Your task to perform on an android device: Open the Quip app and go to the My water bottles documents then edit the document by adding a Aquafine water bottle and bisleri water bottle  .
Image 0: 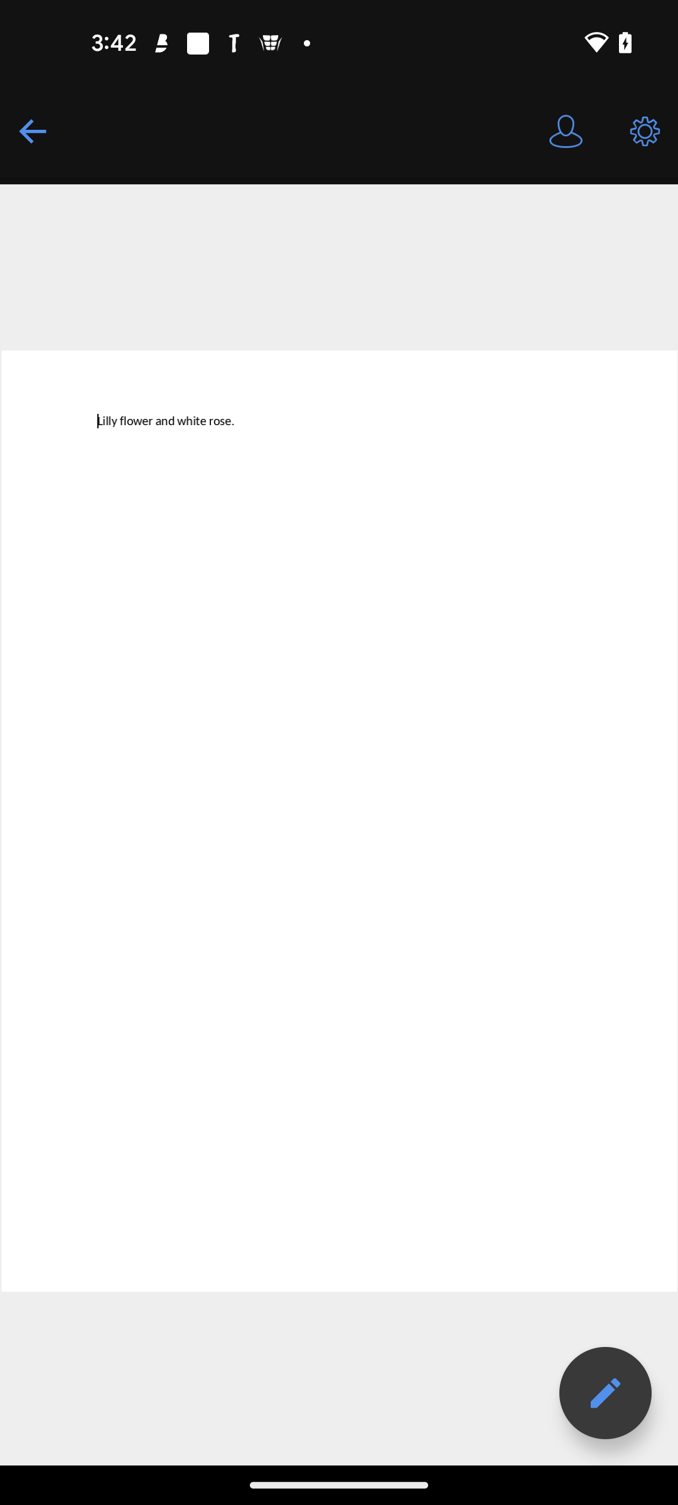
open Quip app
Step 0: open app "Quip"
Image 1: 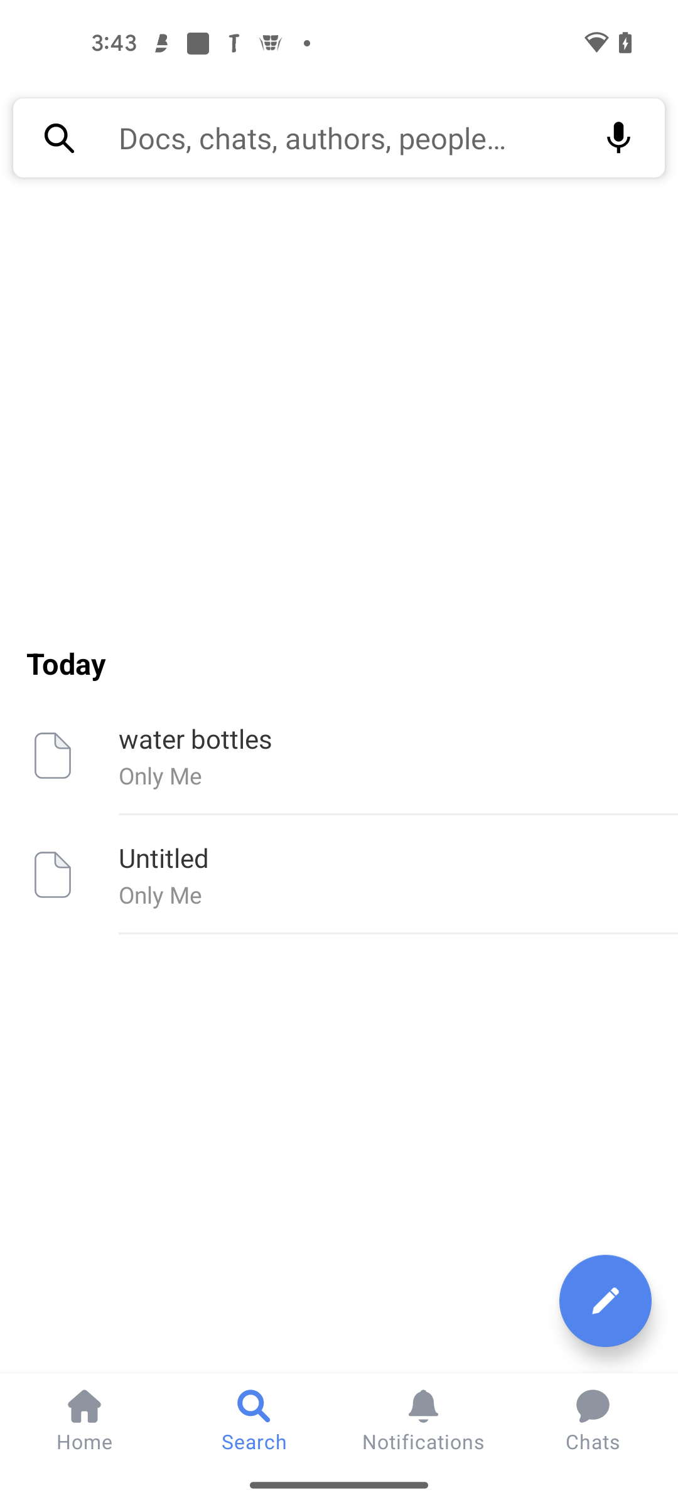
Click on the water bottles folder of the screen 
Step 1: click (398, 738)
Image 2: 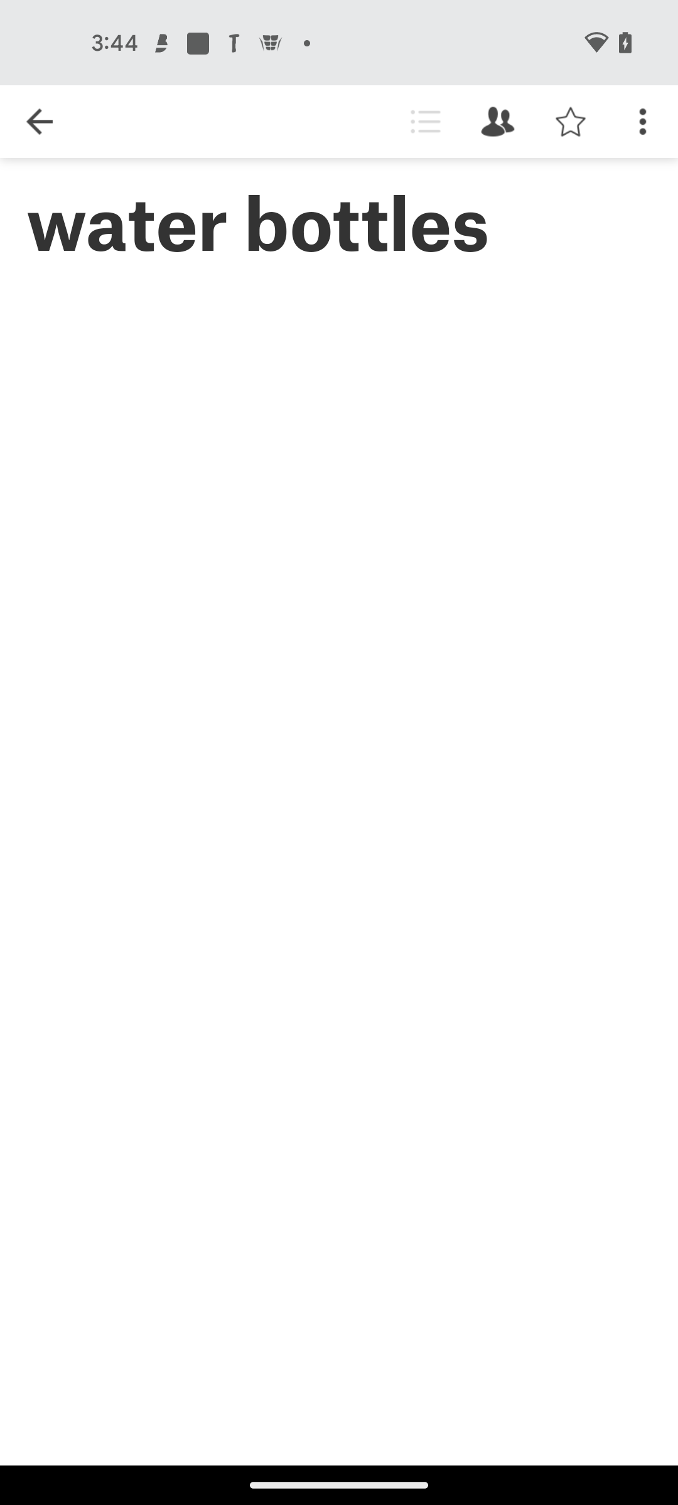
Click on the text bar
Step 2: click (340, 776)
Image 3: 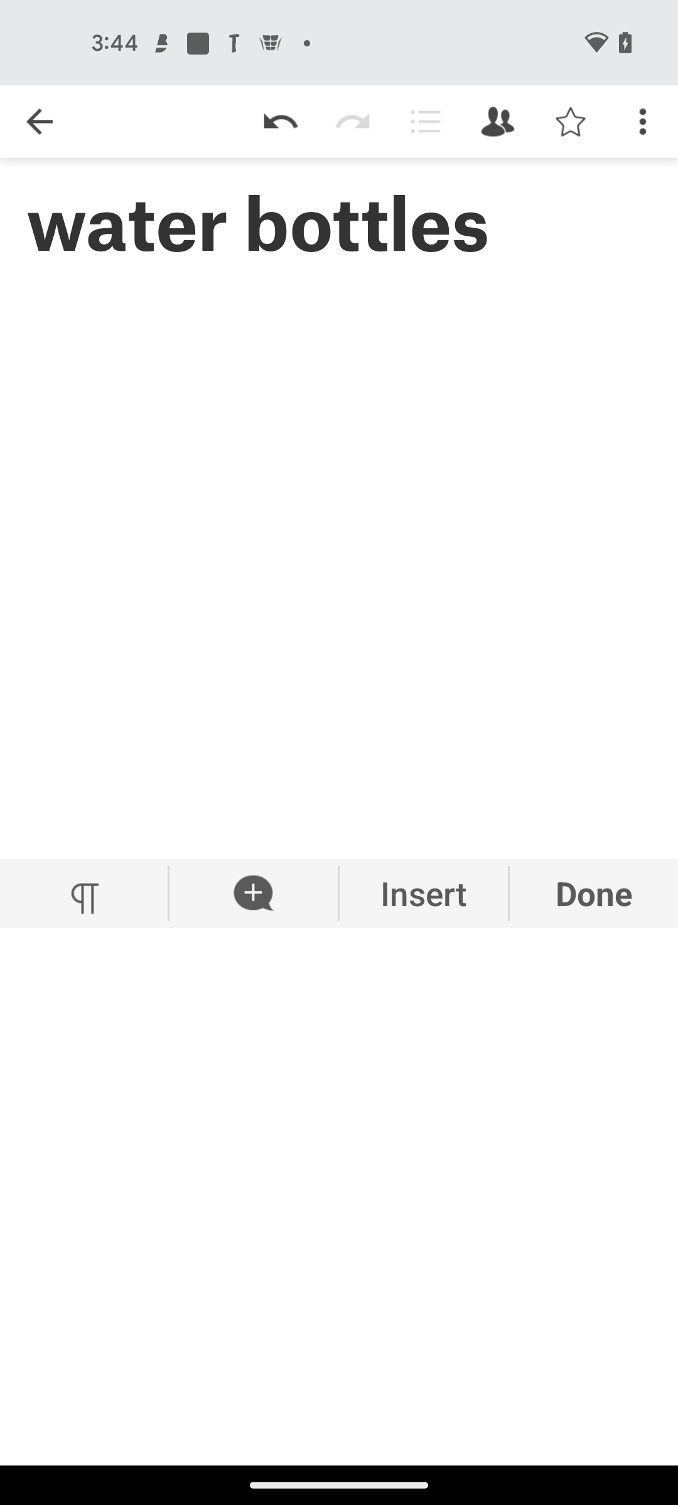
Click on the text bar
Step 3: wait
Image 4: 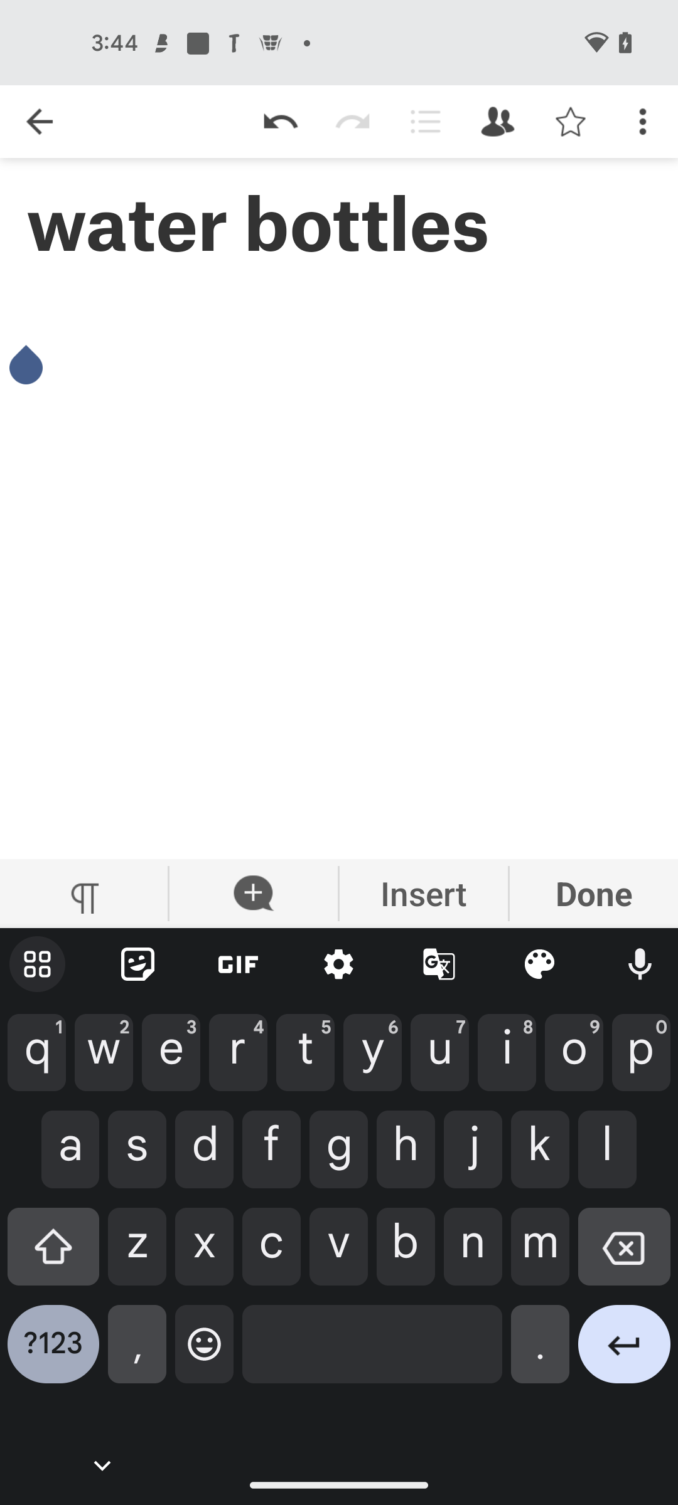
Enter text as Aquafine water bottle and bisleri
Step 4: type " Aquafine water bottle and bisleri"
Image 5: 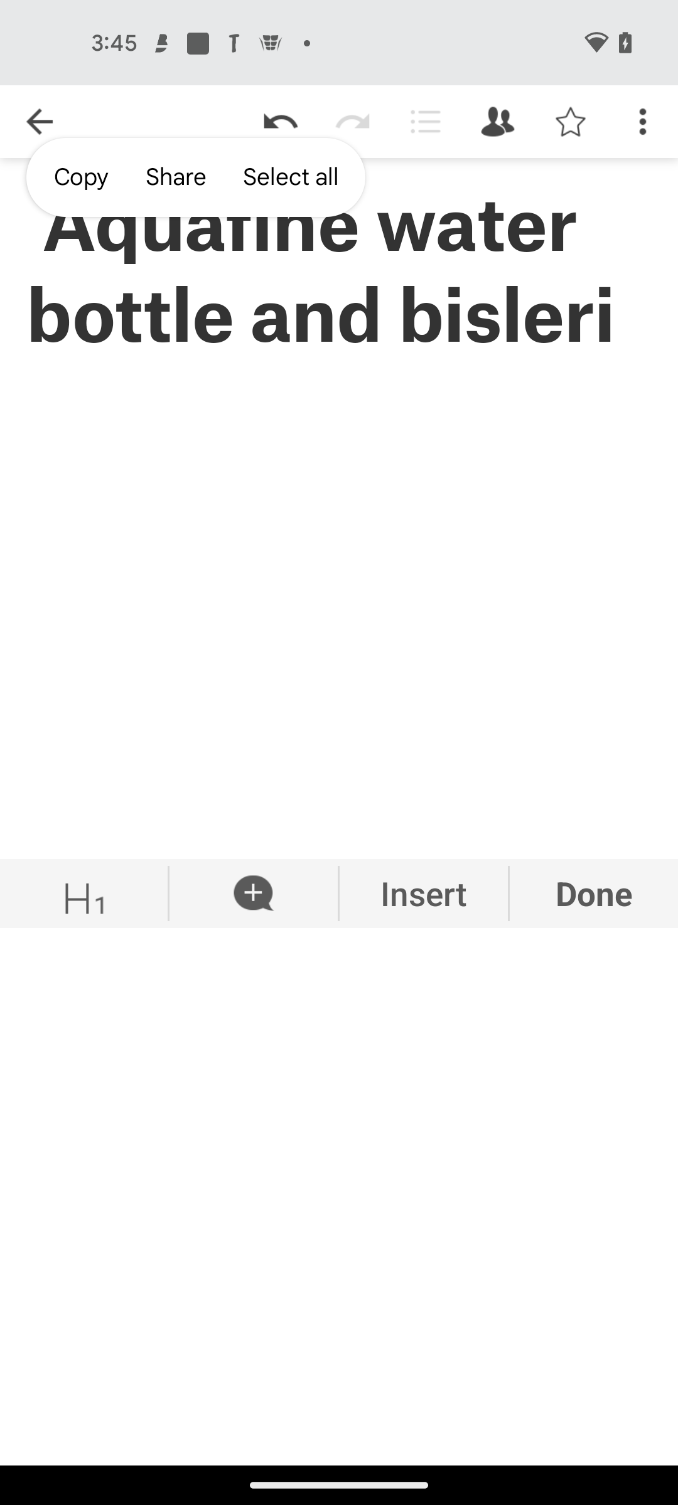
Enter text as Aquafine water bottle and bisleri
Step 5: wait